Your task to perform on an android device: If I lose connection to the internet, I want to make the landscapedesign accessible offline in Google Drive so that I can readily access it.
Image 0: 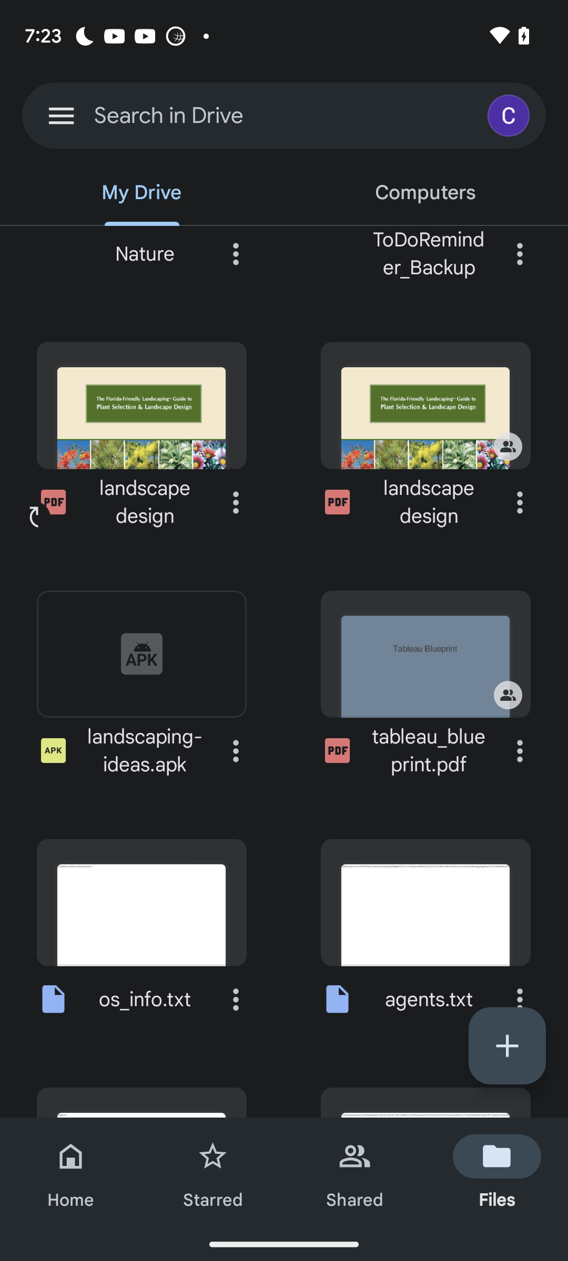
Click on the three dot icon of the landscapedesign file
Step 0: click (520, 502)
Image 1: 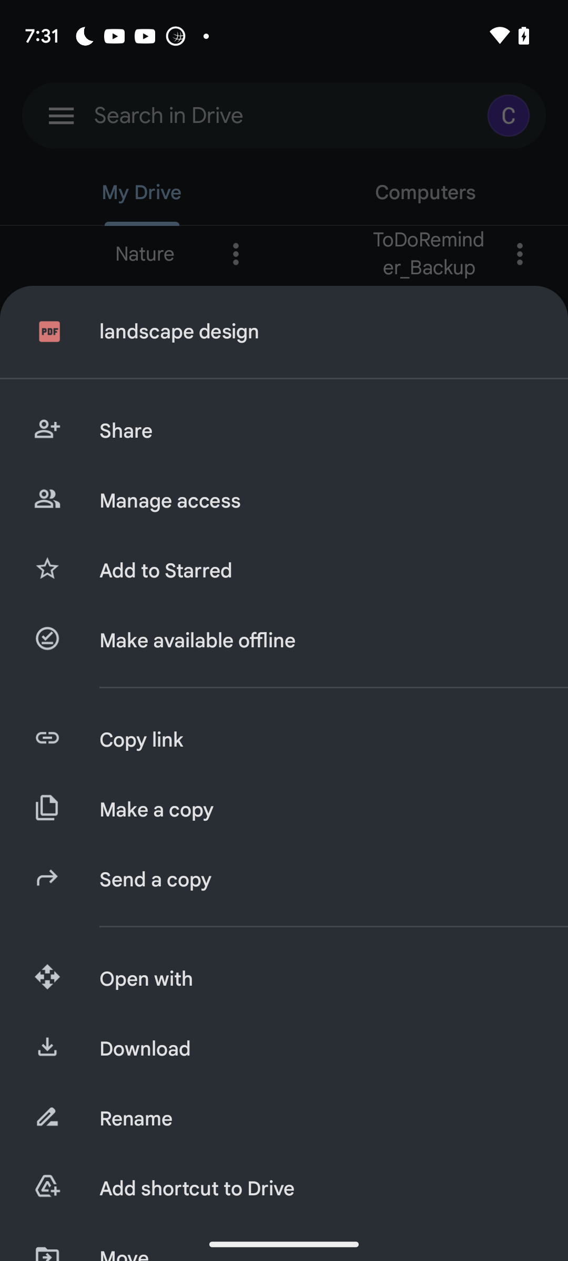
Click on make available offline
Step 1: click (317, 640)